Your task to perform on an android device: Mark as read the unread Cerebra Research email.
Image 0: 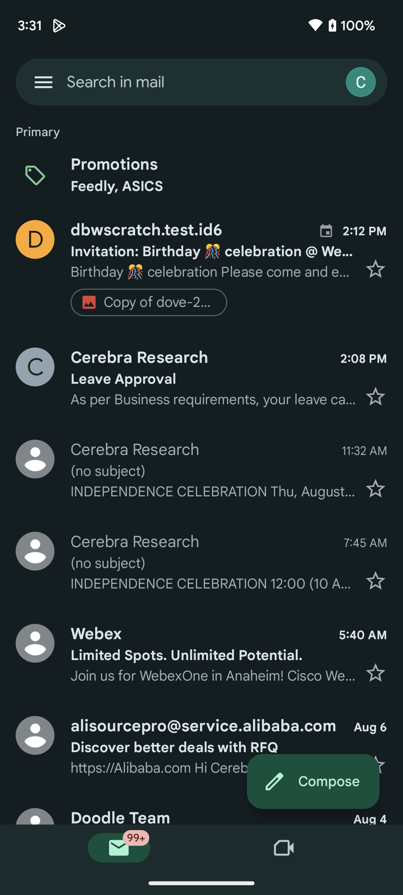
Click on the Carebra Research email to view mark as read option
Step 0: click (213, 379)
Image 1: 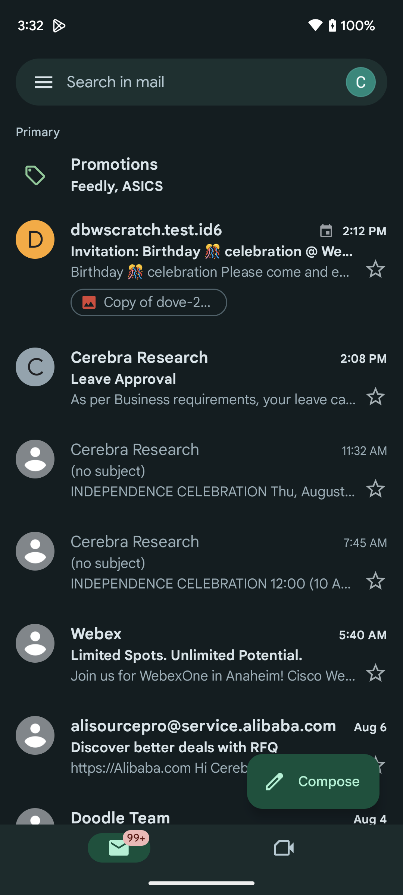
Click on the Carebra Research email to view mark as read option
Step 1: wait